Your task to perform on an android device: I want to tell my child about the Plants in my garden. Identify the Plant image by using  the Plantln app.
Image 0: 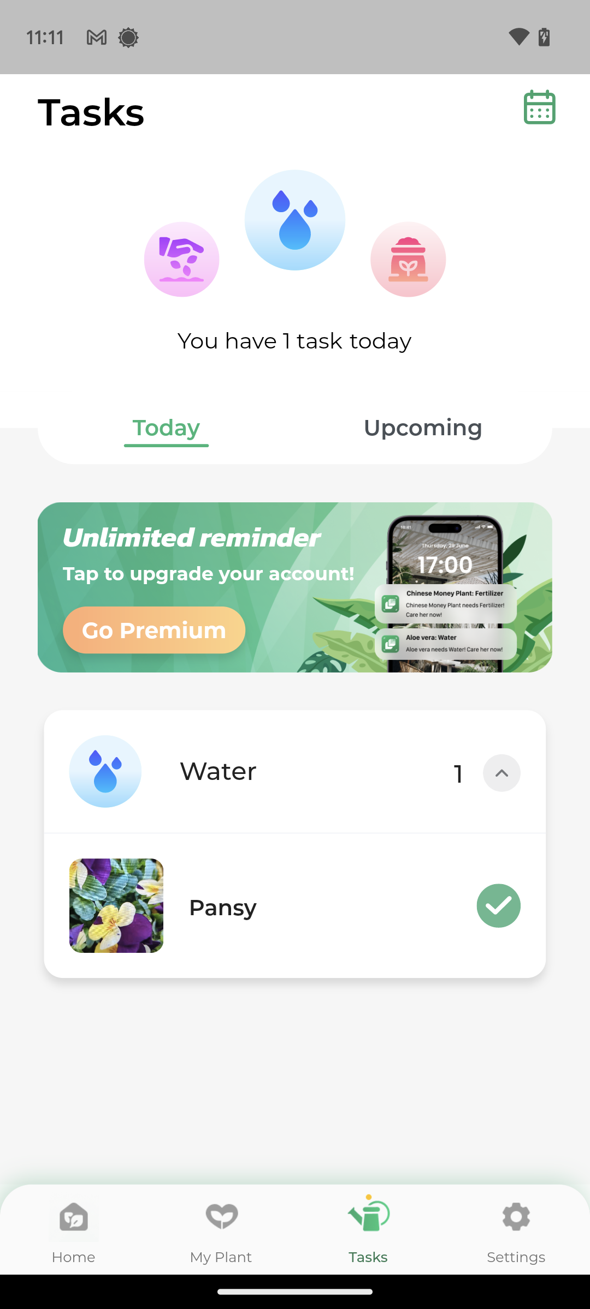
Open the Plantln app.
Step 0: open app "PlantIn"
Image 2: 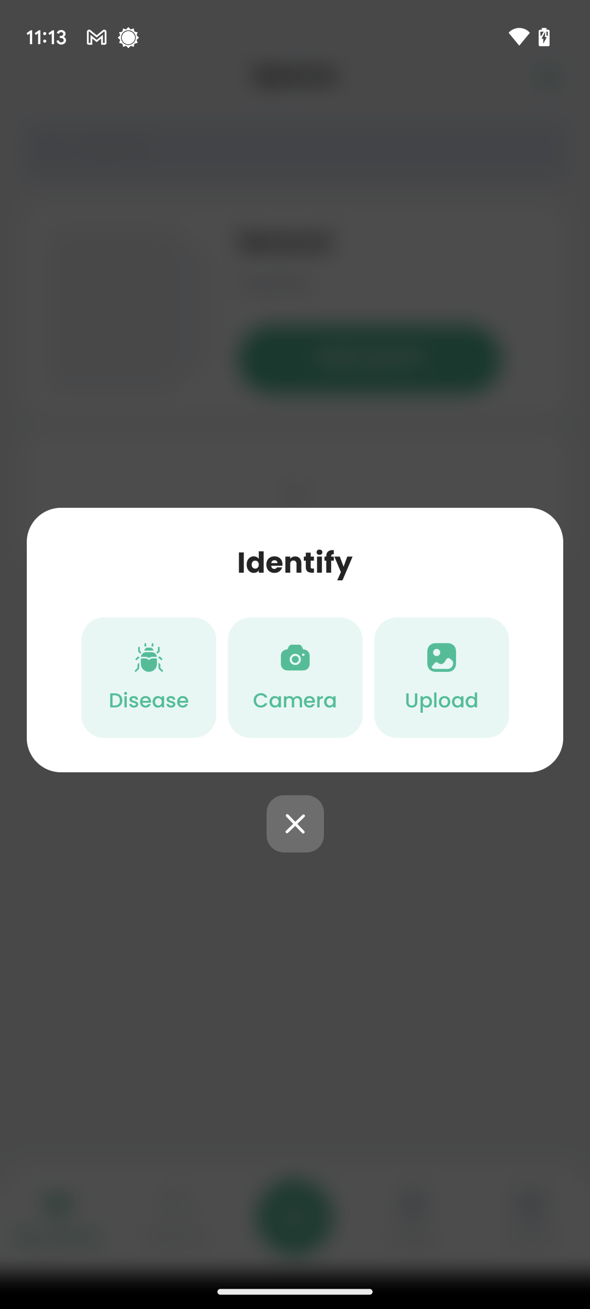
Click on the Camera icon.
Step 2: click (295, 677)
Image 3: 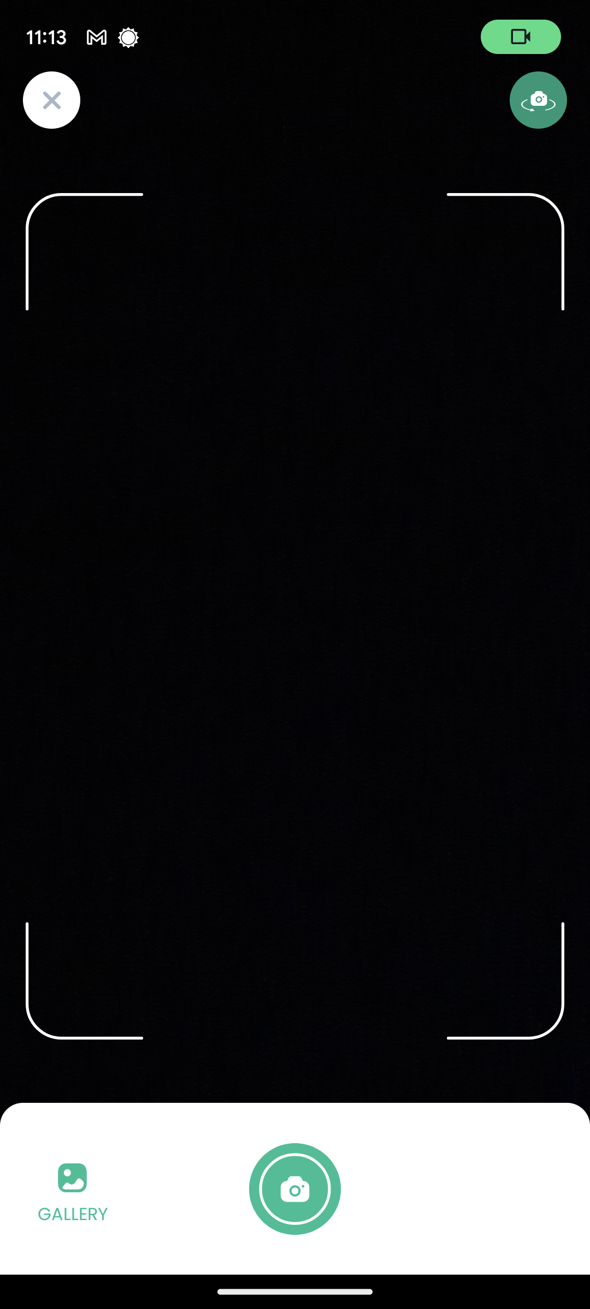
Click on the Gallery at the bottom-left of the screen.
Step 3: click (72, 1178)
Image 5: 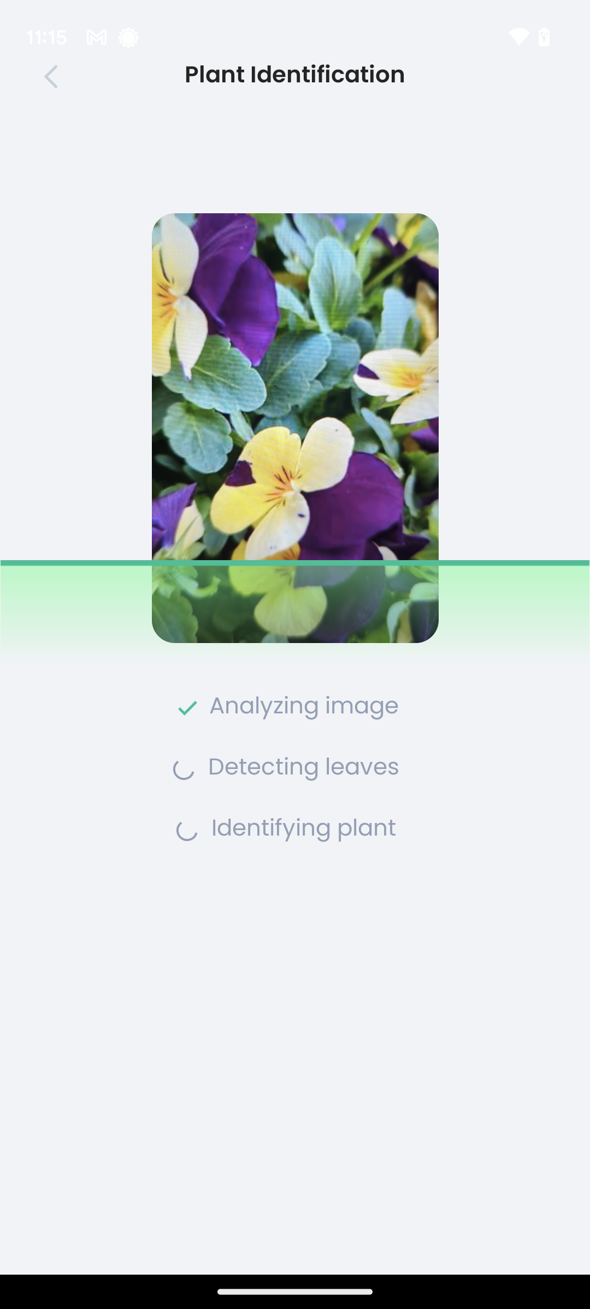
Select the first image.
Step 5: wait